Your task to perform on an android device: Delete the note with a title swimming in the note app
Image 0: 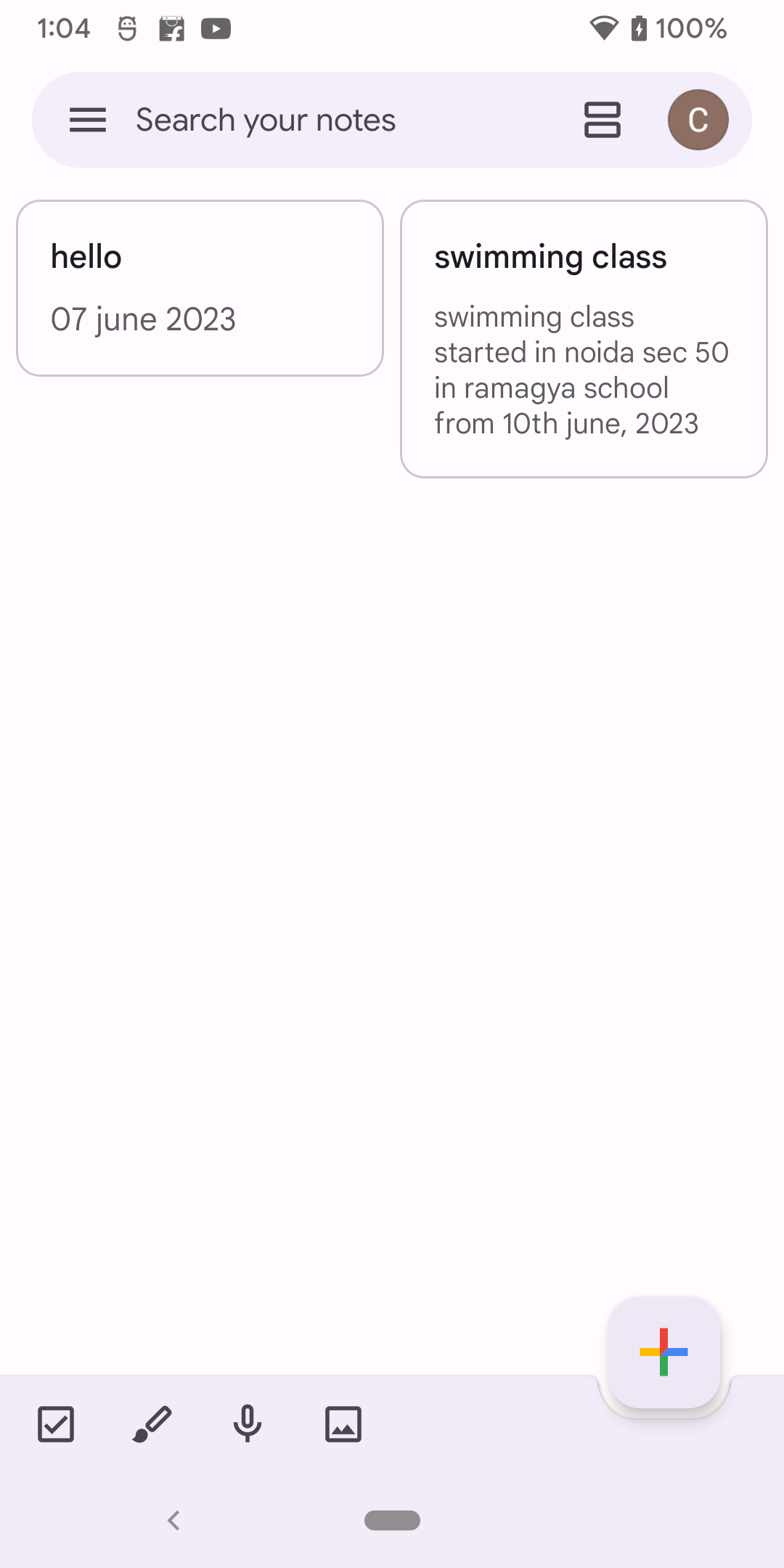
click on note swimming class 
Step 0: click (584, 370)
Image 2: 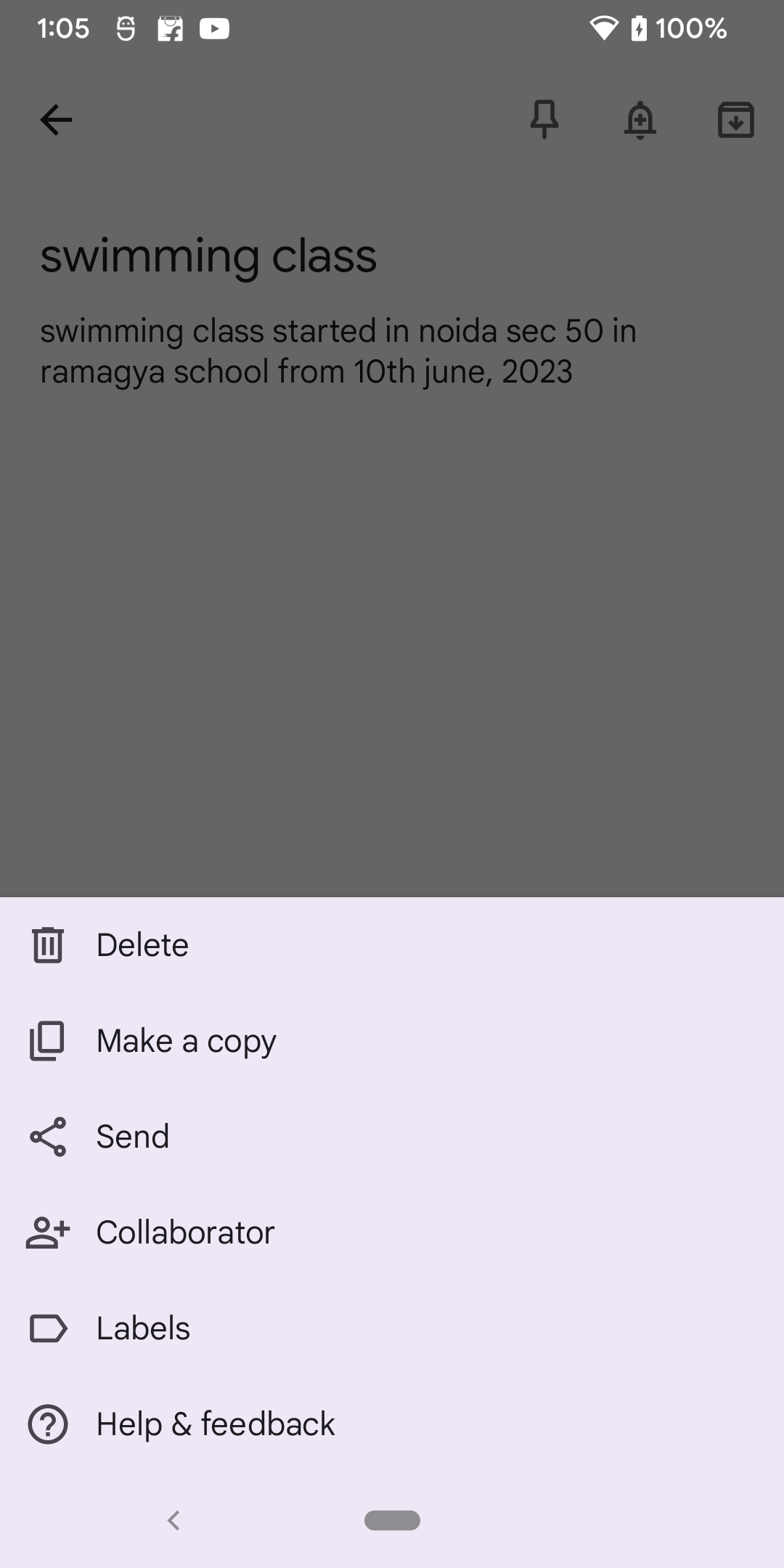
click on delete
Step 2: click (392, 945)